Your task to perform on an android device: Go to vimeo app and play the video atif aslam mashup then move forward the video by 20 seconds and pause the video. Add the video to the watch later playlist.
Image 0: 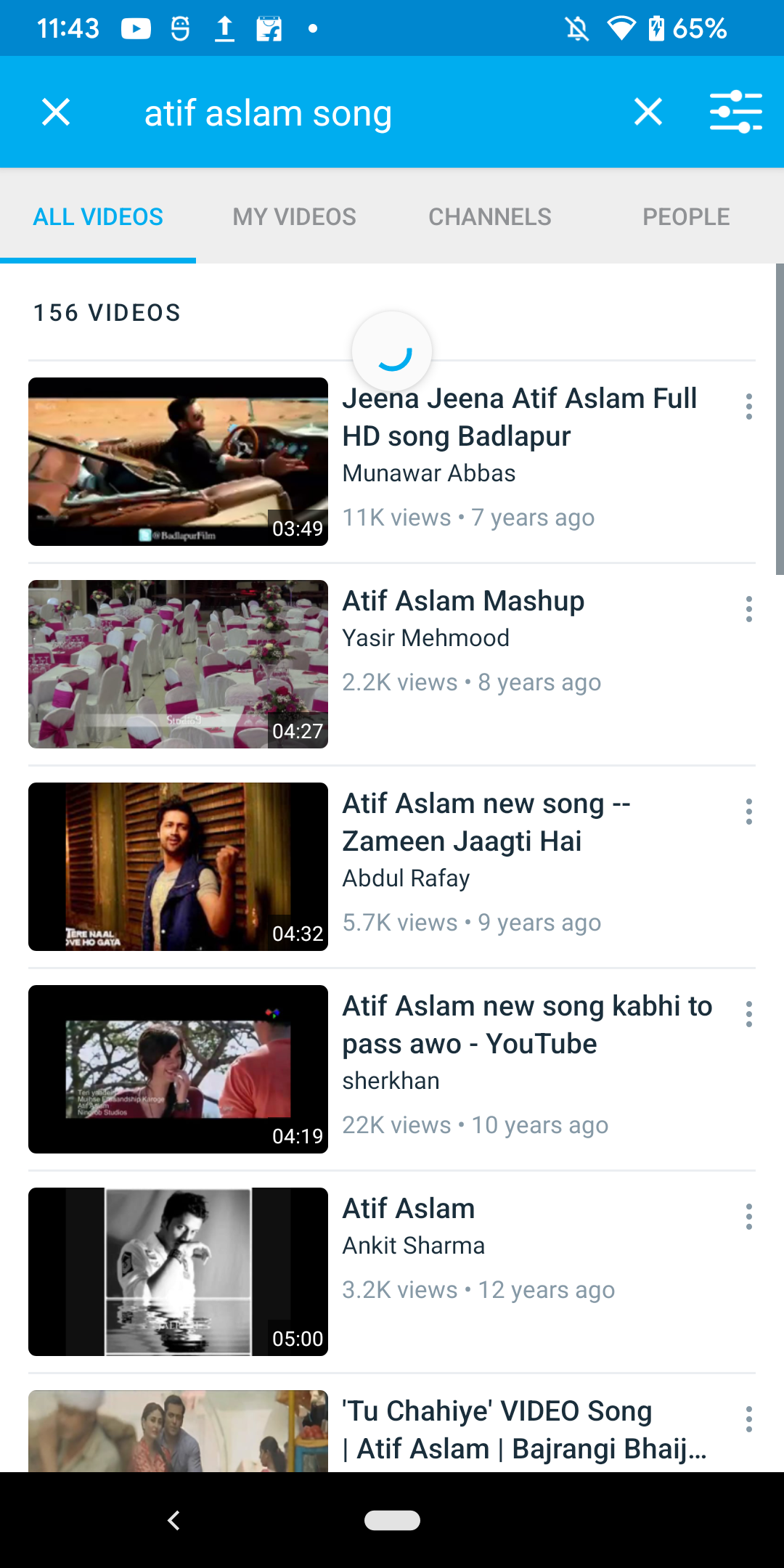
Open the second result
Step 0: click (177, 663)
Image 1: 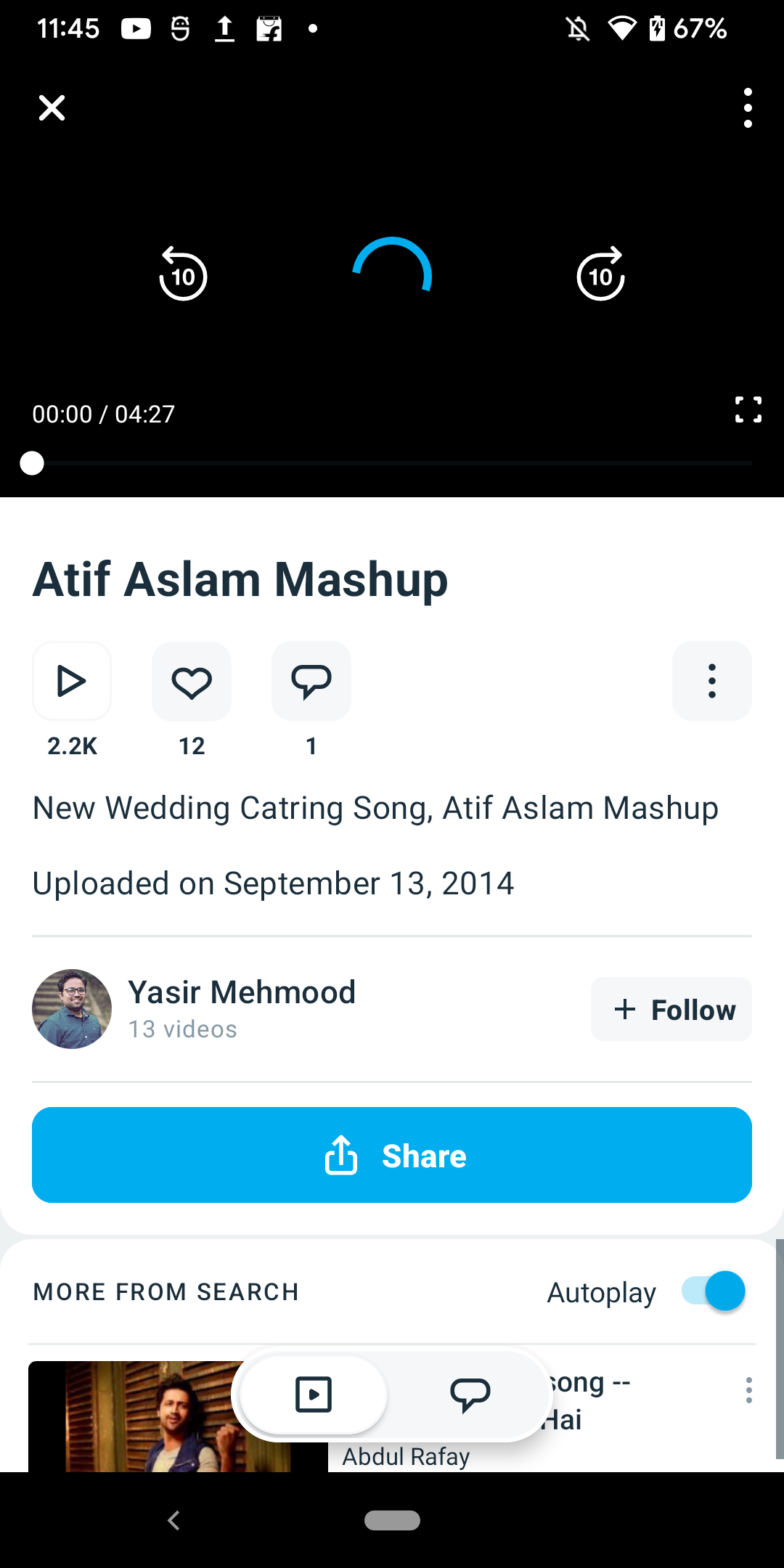
Move the video by 20 seconds
Step 1: click (600, 277)
Image 3: 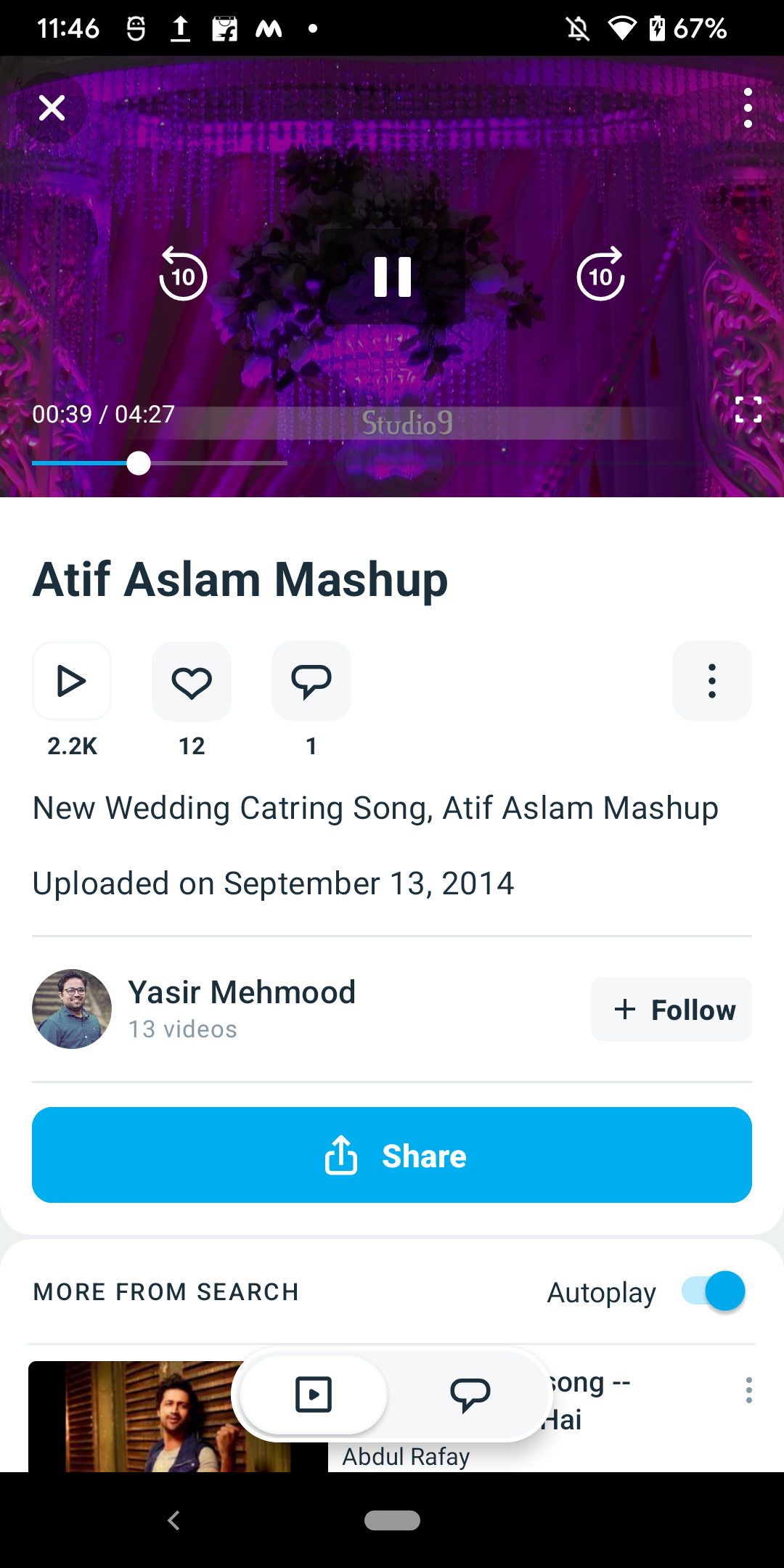
Pause the video
Step 3: click (392, 277)
Image 4: 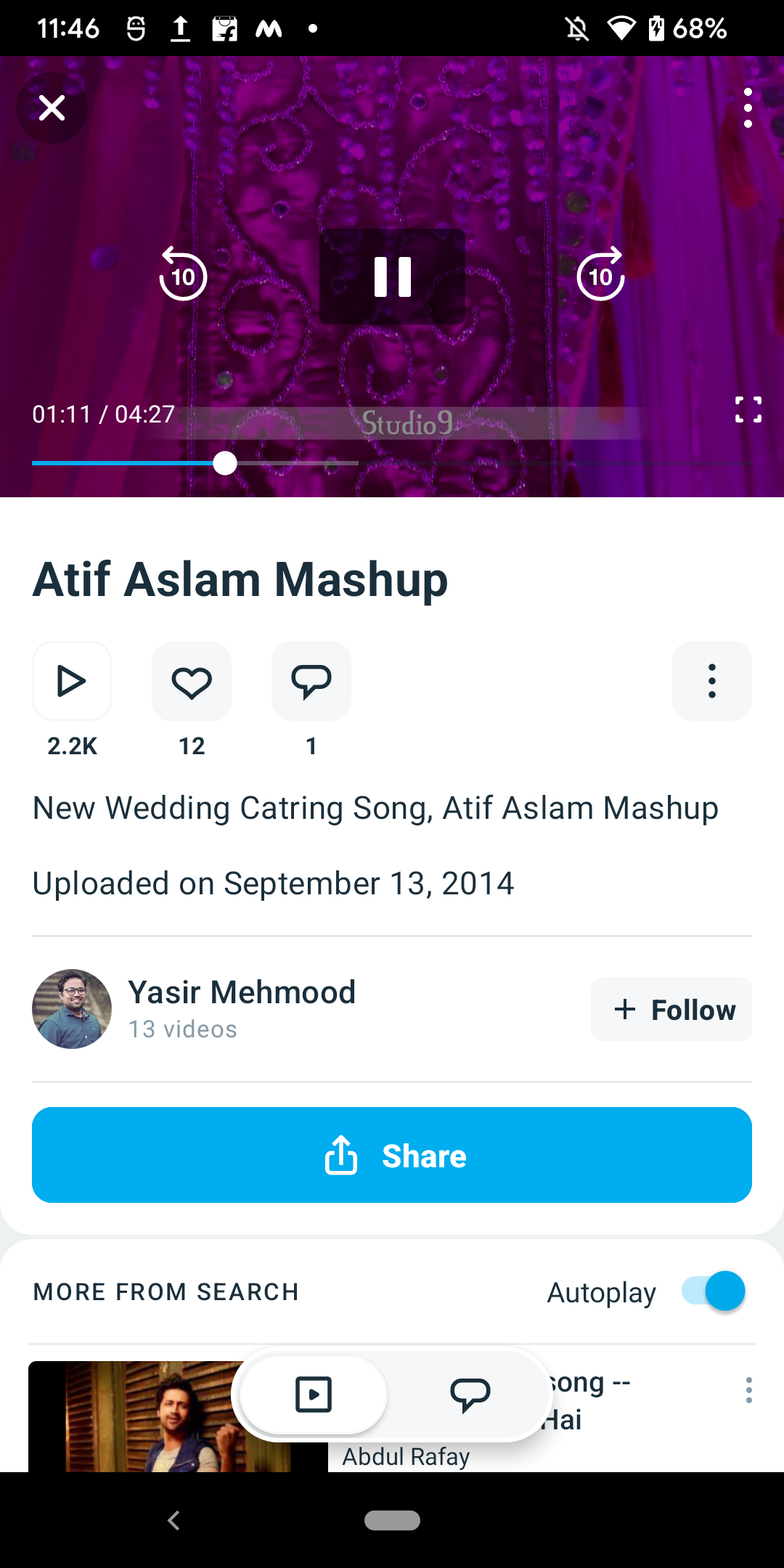
Pause the video
Step 4: wait
Image 5: 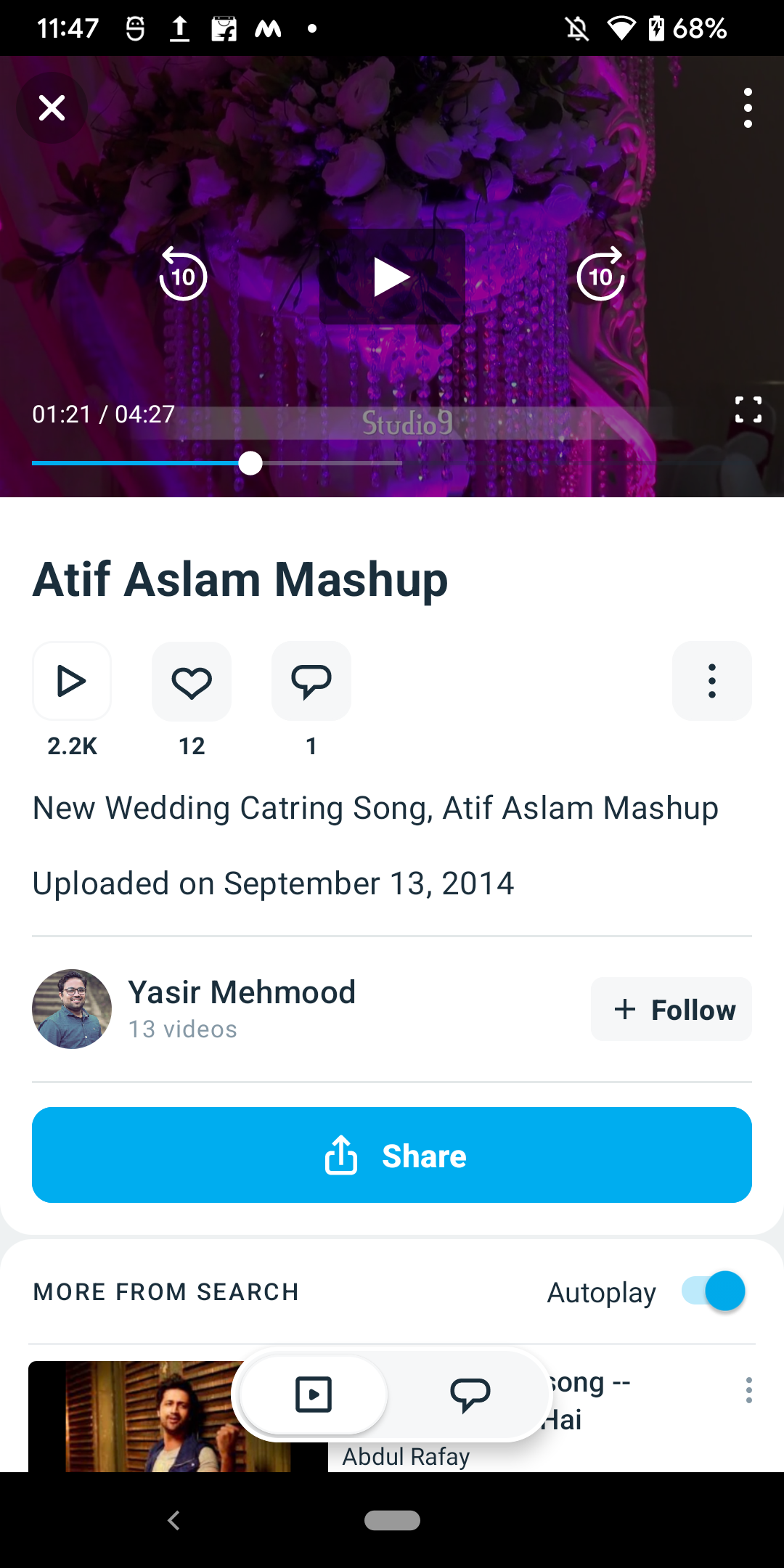
Click on the three dots at the center right side
Step 5: click (711, 681)
Image 6: 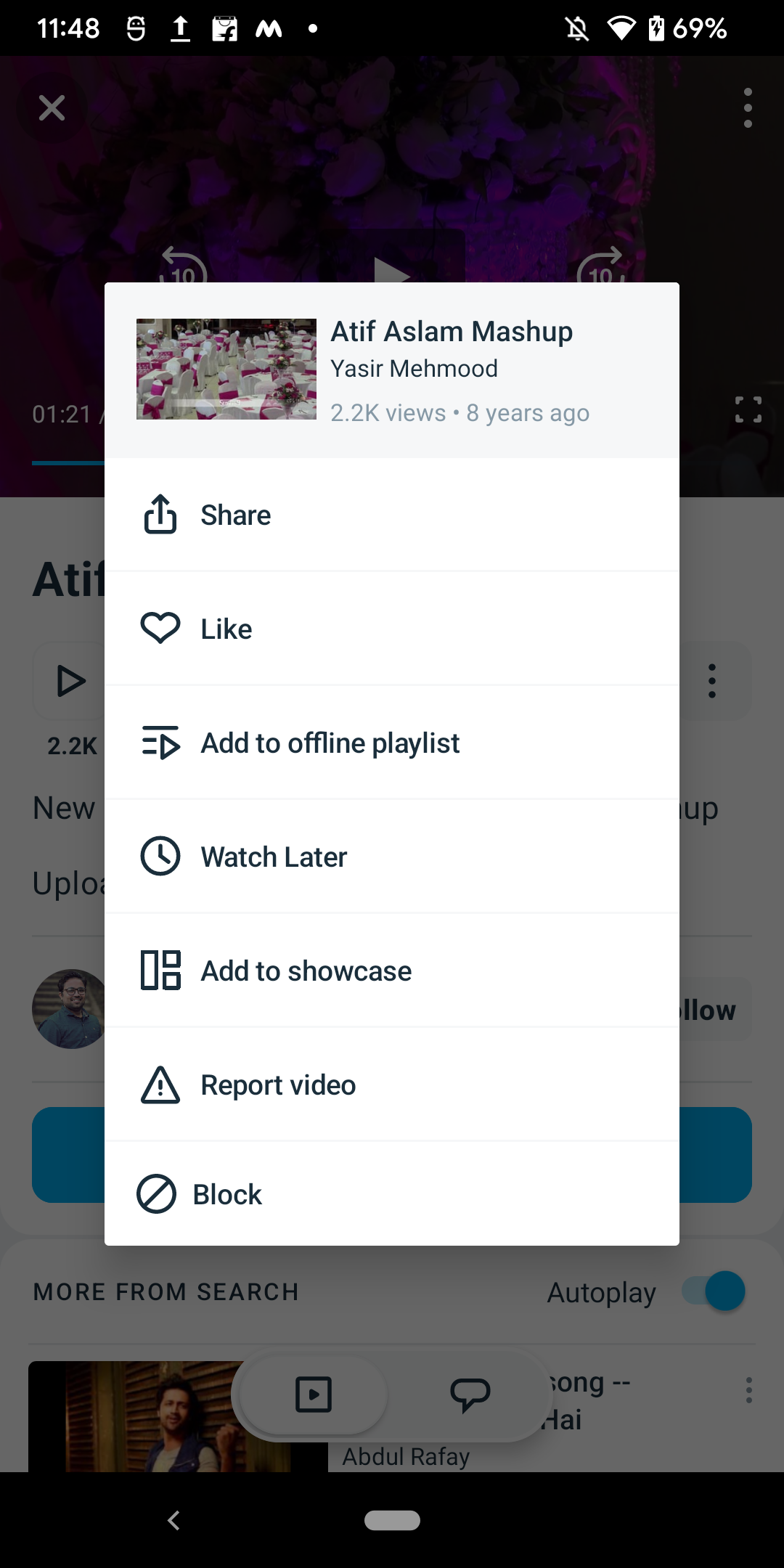
Click on watch later option
Step 6: click (392, 855)